Your task to perform on an android device: On the TheFork app Refer the Benkei Japanese Cuisine restaurant to my friend, Amelia Miller, on her gmail account (amelia.miller2709@gmail.com), to tell her about the restaurant.
Image 0: 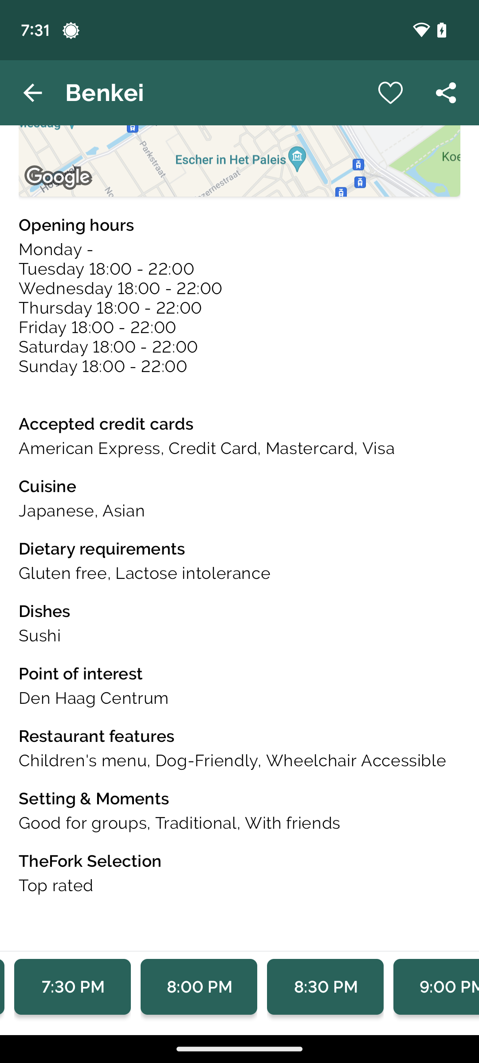
At the top-right of the screen, click on the share icon.
Step 0: click (446, 92)
Image 1: 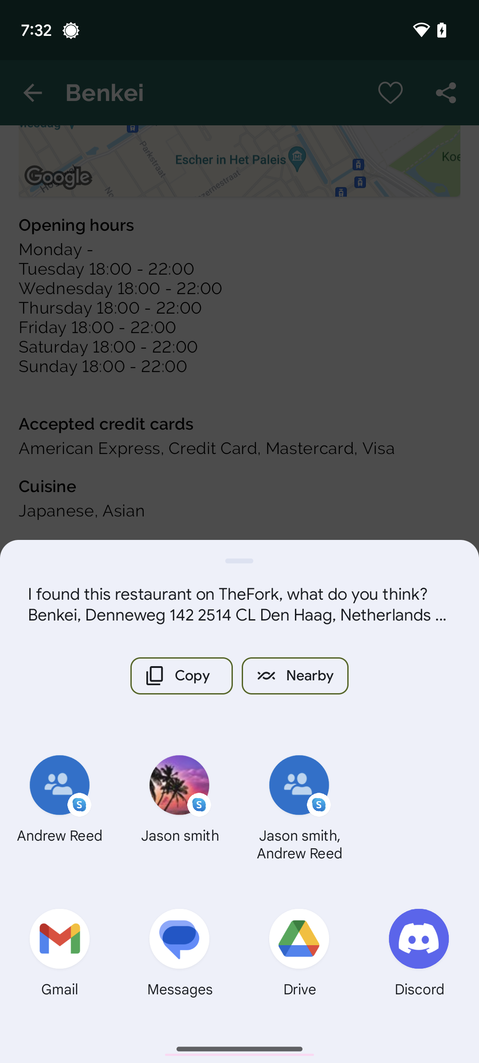
At the bottom of the screen, click on the Gmail icon.
Step 1: click (60, 956)
Image 2: 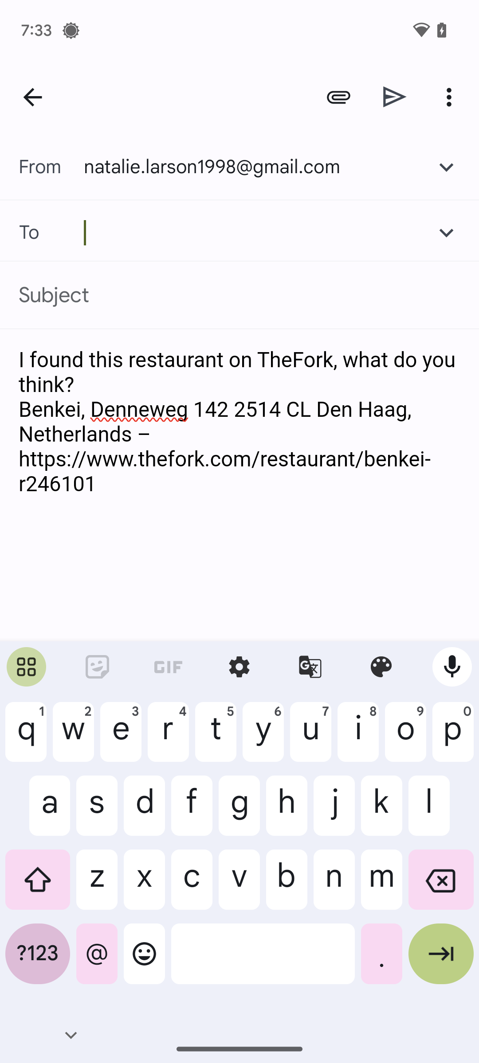
Type in amelia.miller2709@gmail.com.
Step 2: type "amelia.miller2709@gmail.com"
Image 3: 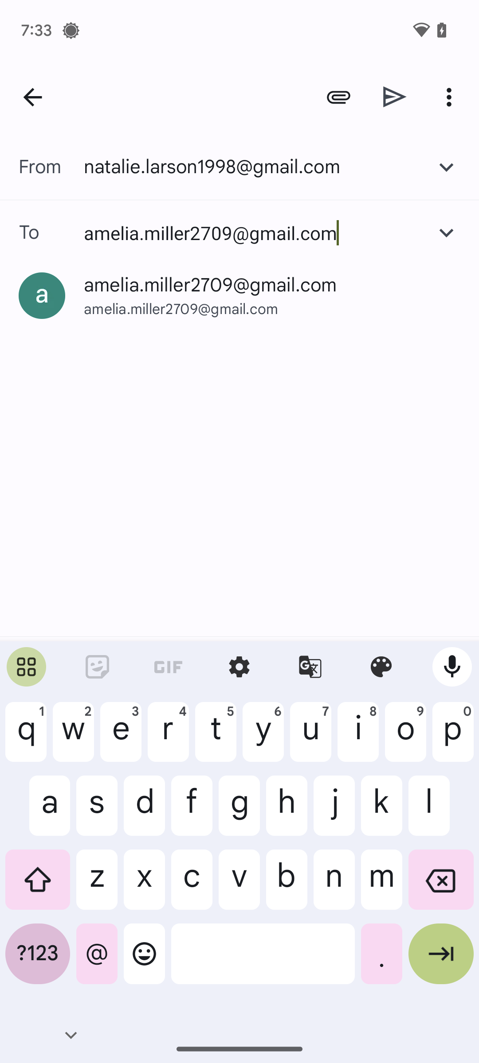
At the bottom-right corner of the keyboard, click on the arrow button.
Step 3: click (441, 961)
Image 4: 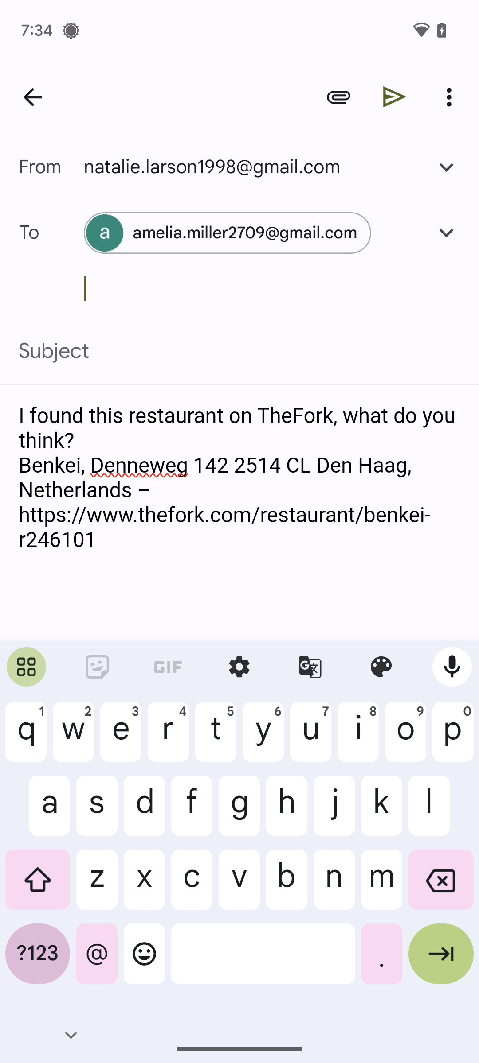
At the top-right of the screen, click on the send icon.
Step 4: click (395, 97)